Your task to perform on an android device: For My grocery I needed Oats so search for the "Saffola Classic Masala oats" on the bbdaily app.
Image 0: 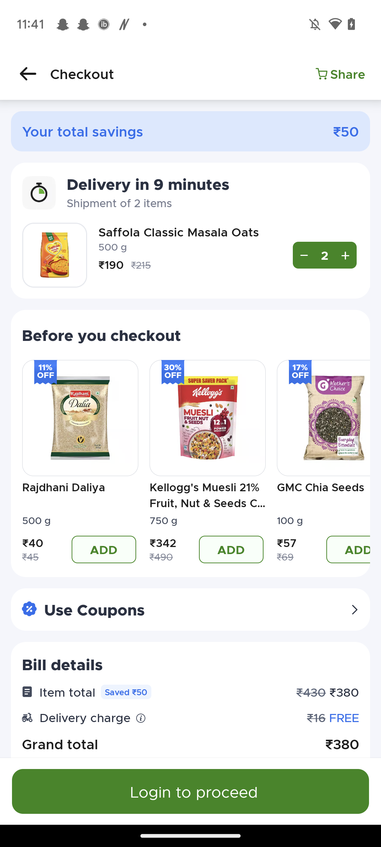
open the bbdaily app.
Step 0: open app "bbdaily"
Image 2: 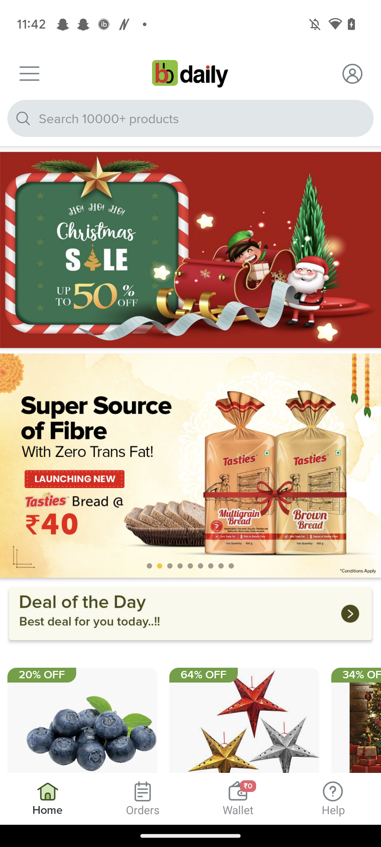
Click on the search box.
Step 2: click (190, 118)
Image 3: 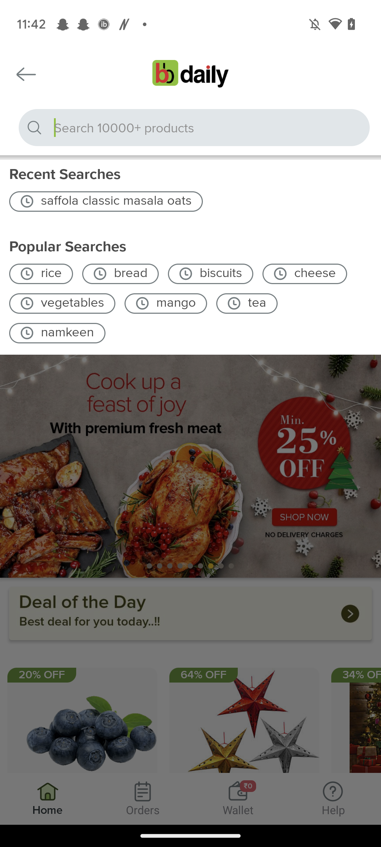
Click on the search box.
Step 3: click (194, 127)
Image 4: 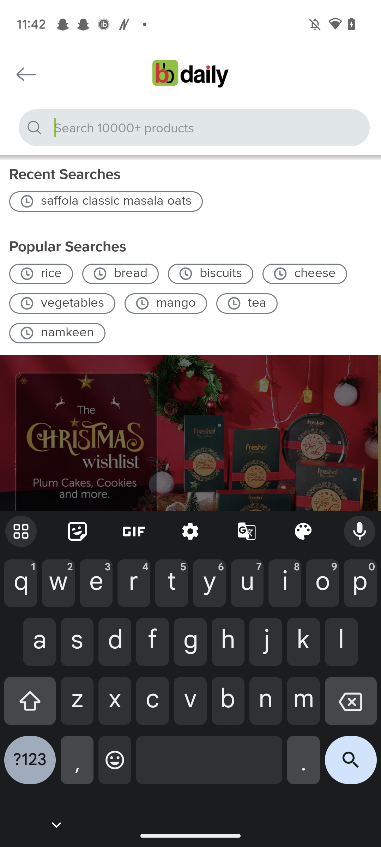
Type "Saffola Classic Masala oats" in the search box.
Step 4: type "Saffola Classic Masala oats"
Image 5: 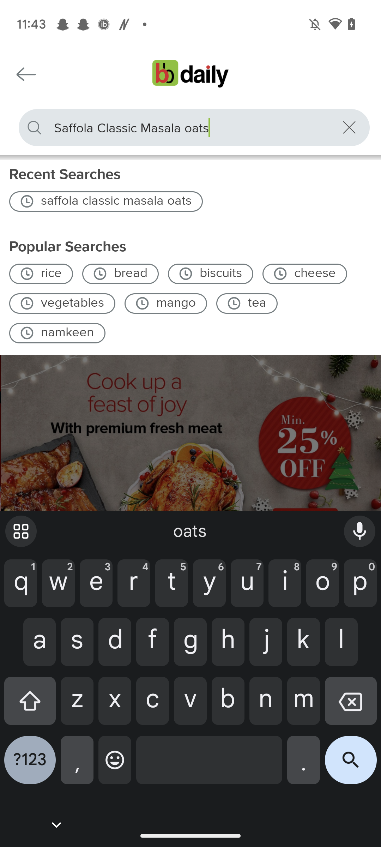
Click on the search icon at the bottom right corner of the keyboard.
Step 5: click (351, 765)
Image 6: 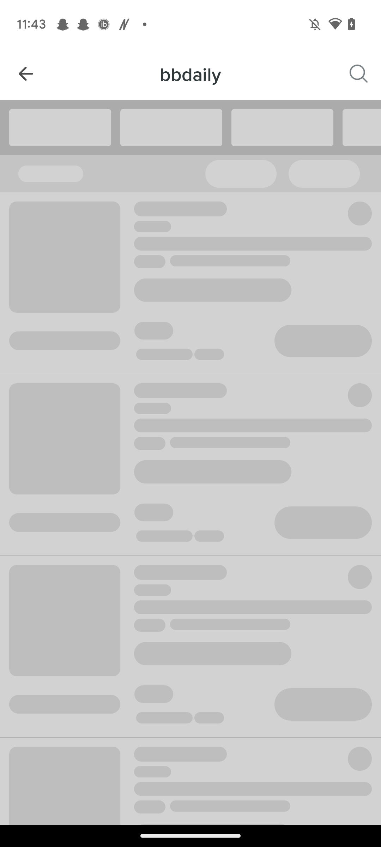
Click on the search icon at the bottom right corner of the keyboard.
Step 6: wait